Your task to perform on an android device:  slept and forgot to start the timer last night. Now this timer is useless for me. Delete the current set timer in the clock app
Image 1: 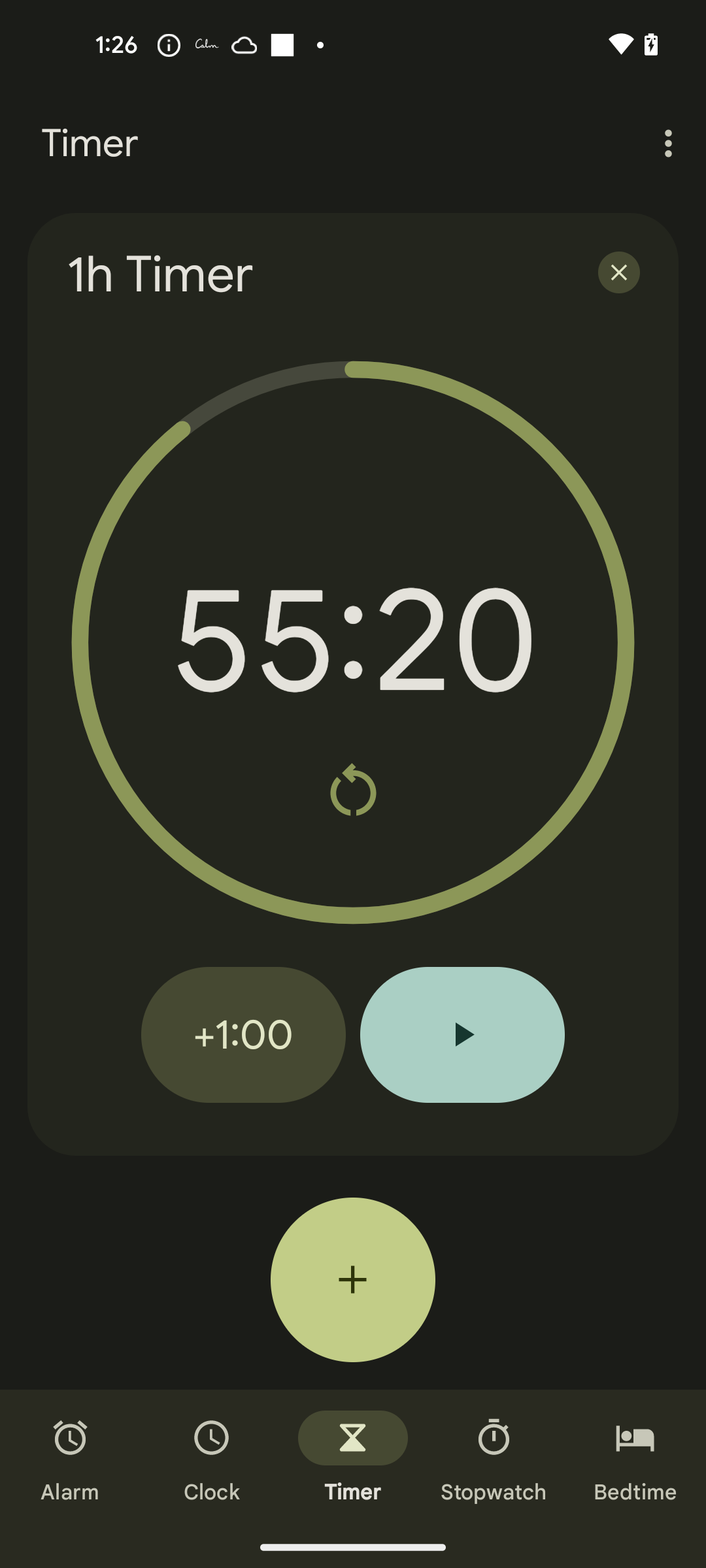
Click on the close icon next to 1h Timer
Step 1: click (619, 272)